Your task to perform on an android device: Open the Play Books app and read the 'Enemics with Benefits' book.
Image 0: 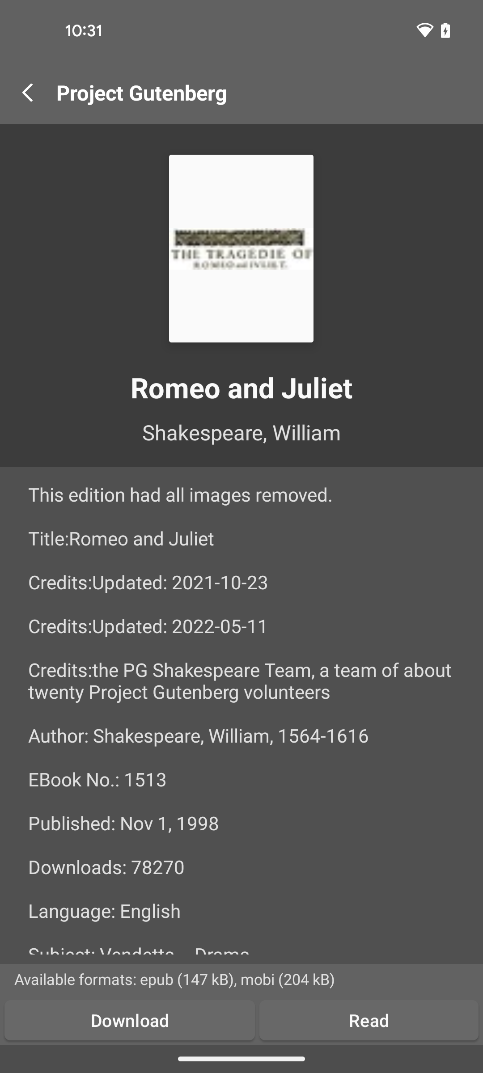
Open the Play Books app
Step 0: open app "Google Play Books"
Image 1: 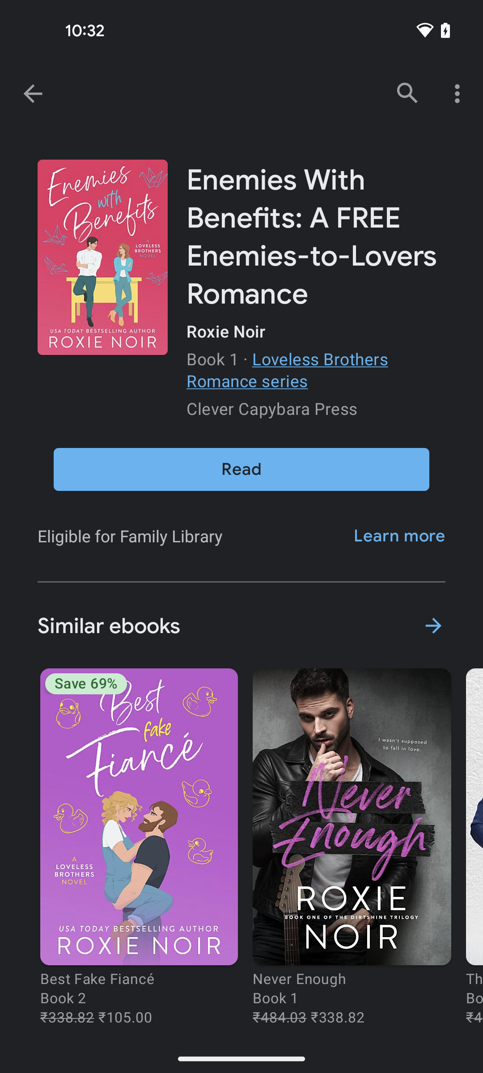
Click on the read button
Step 1: click (241, 469)
Image 2: 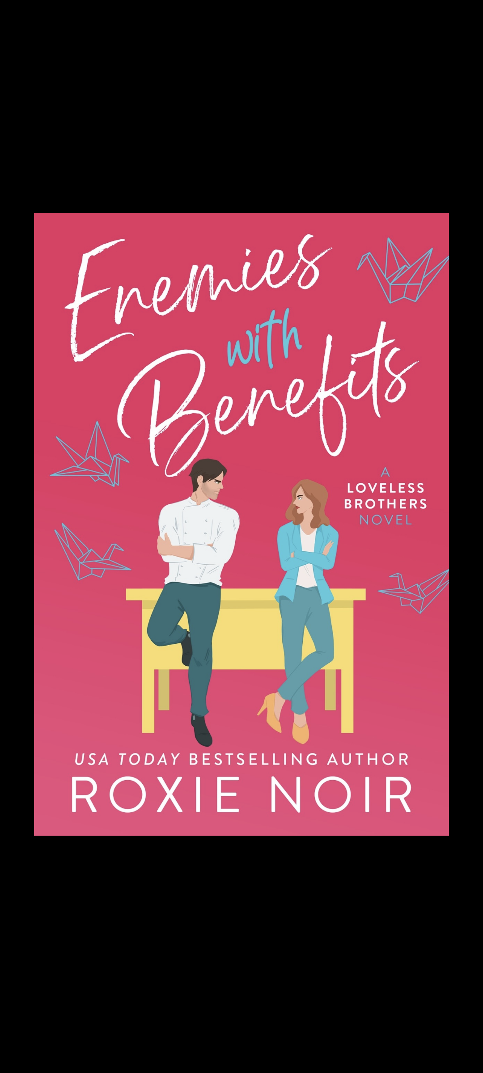
Swipe left to view more pages
Step 2: scroll right
Image 5: 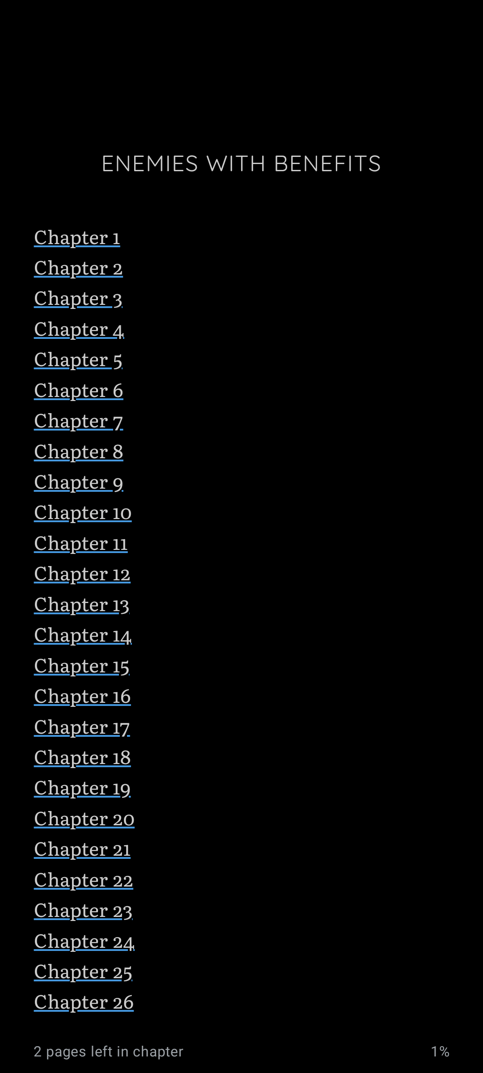
Select Chapter 1
Step 5: click (241, 524)
Image 6: 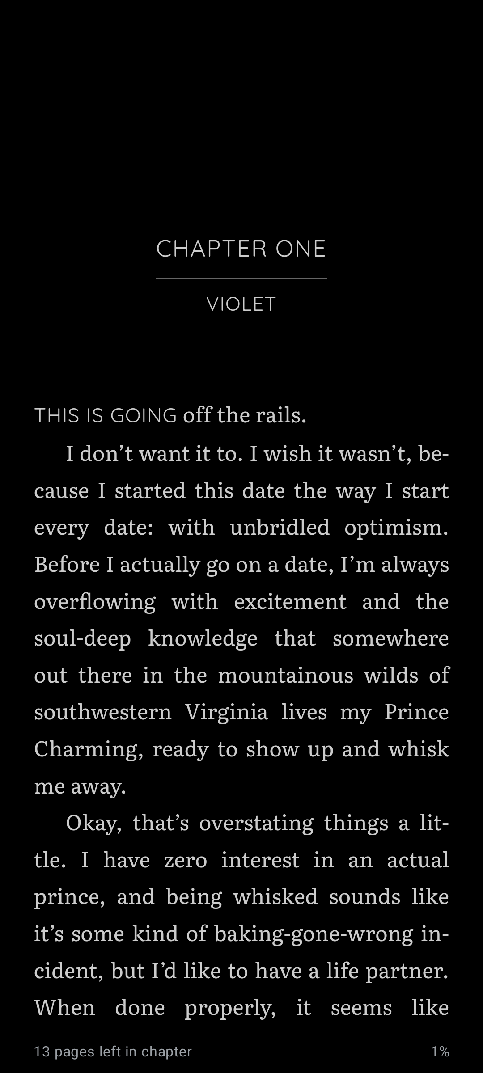
Swipe left to read more pages
Step 6: scroll right